Your task to perform on an android device: My old shoes are damaged and I'm planning to buy new casual shoes , find a casual shoes for women in 5 sizes on the Etsy app
Image 0: 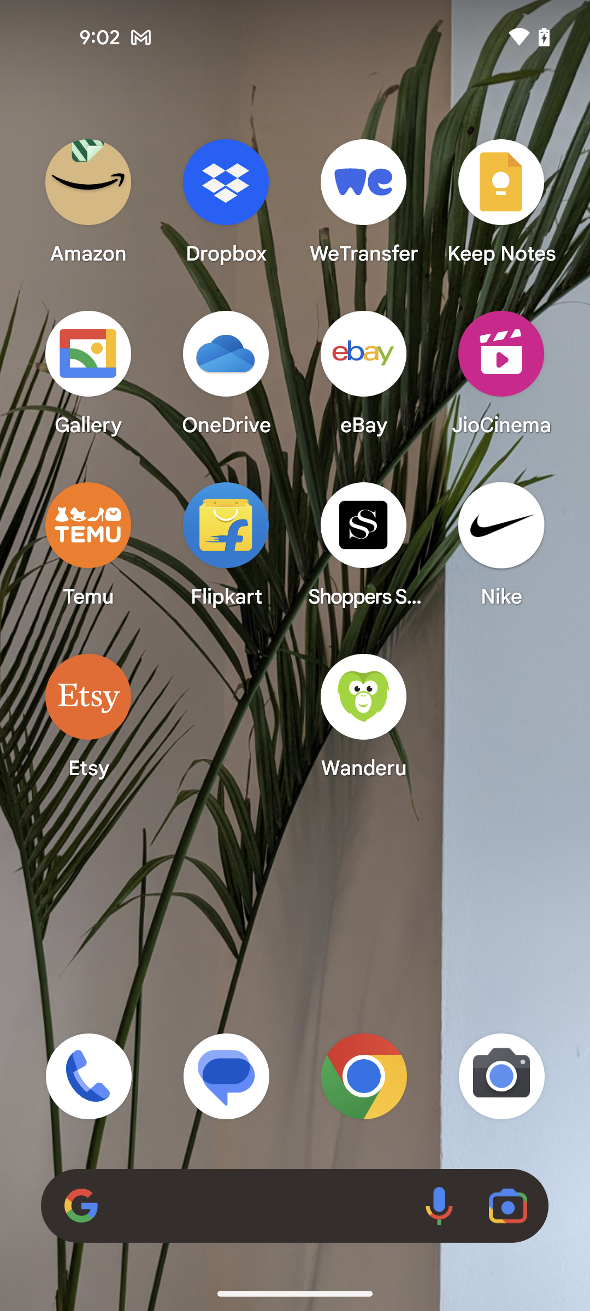
Open the etsy app
Step 0: open app "Etsy"
Image 1: 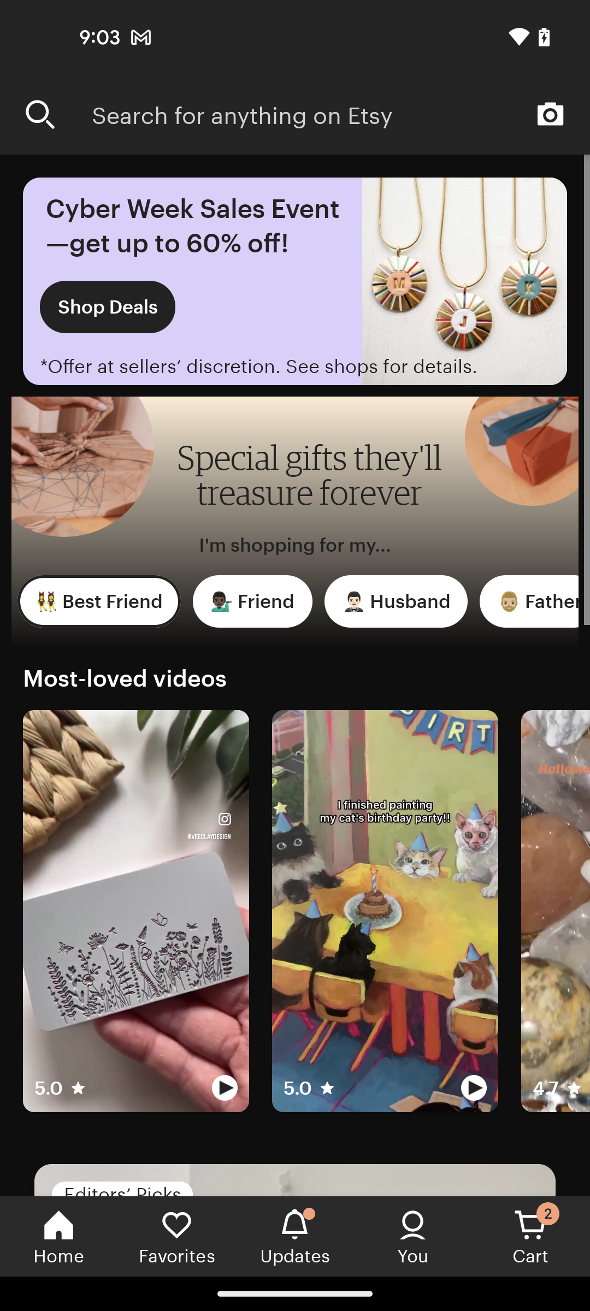
Tap on the search bar at the top of the screen
Step 1: click (341, 114)
Image 2: 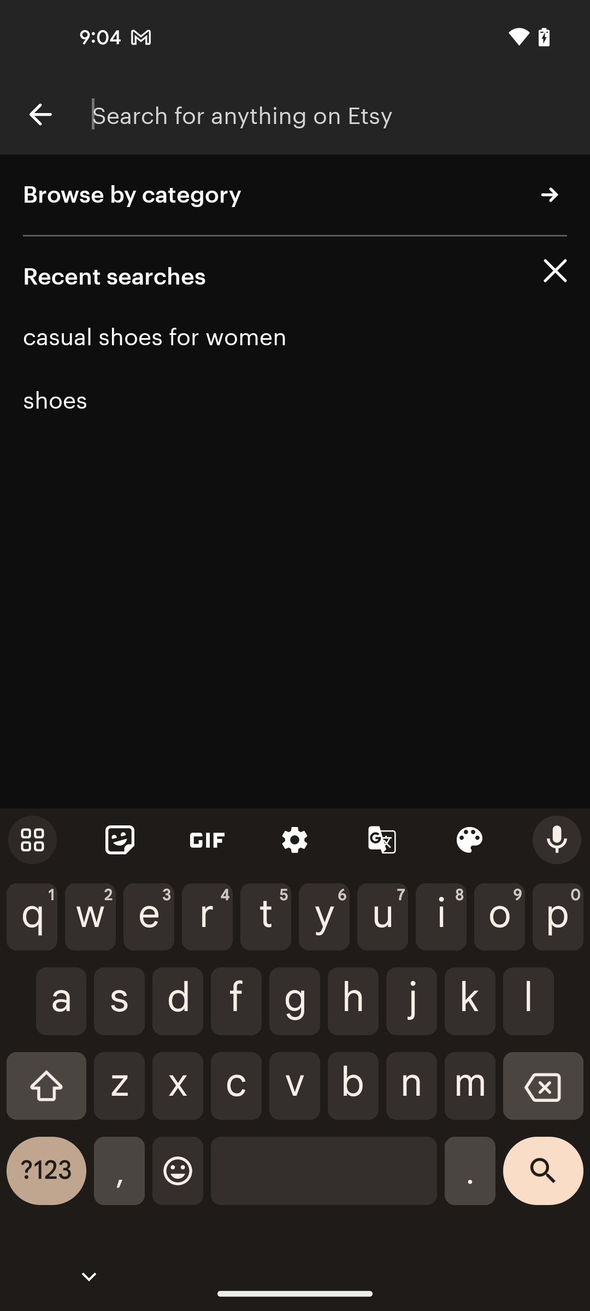
Search for the casual shoes for women
Step 2: type "casual shoes for women"
Image 3: 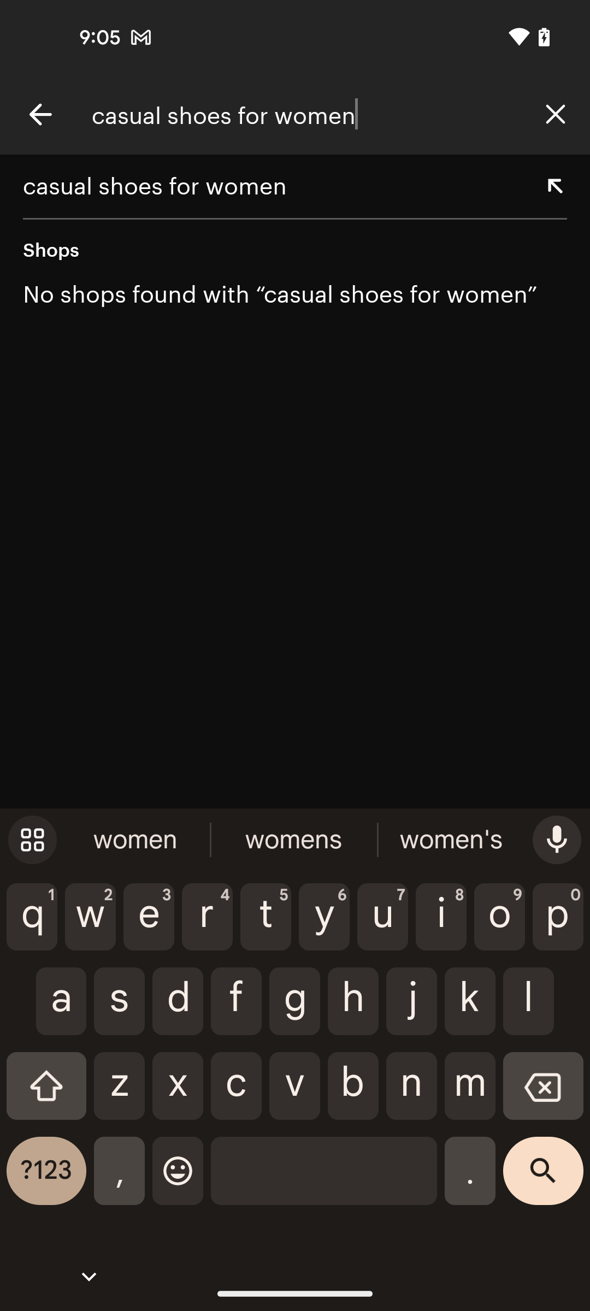
Tap on the search result
Step 3: click (272, 186)
Image 5: 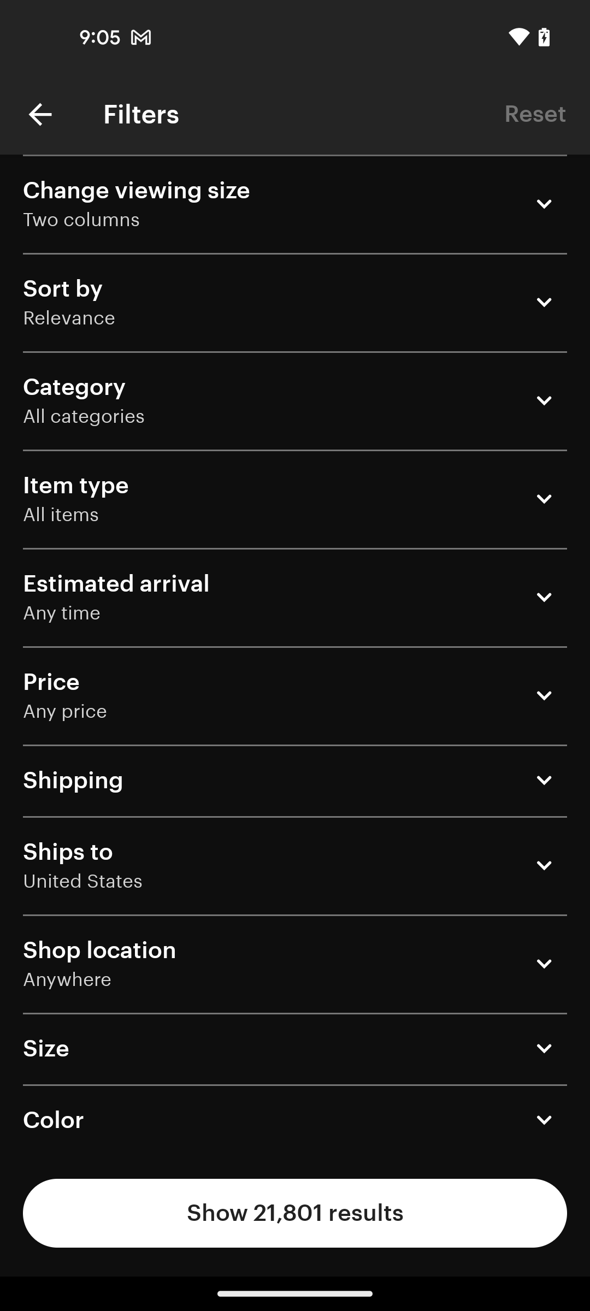
Tap on the size filter
Step 5: click (295, 1048)
Image 6: 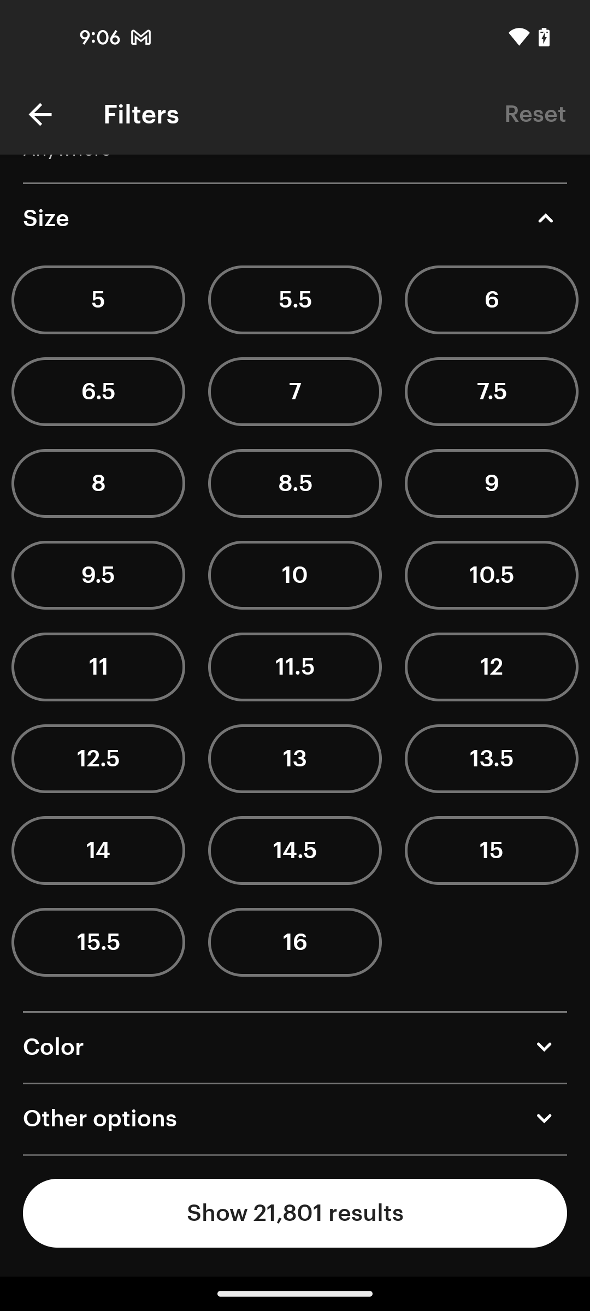
Select the size to 5
Step 6: click (98, 300)